Your task to perform on an android device: View the train status. so that I can start my preparation for the journey.
Image 0: 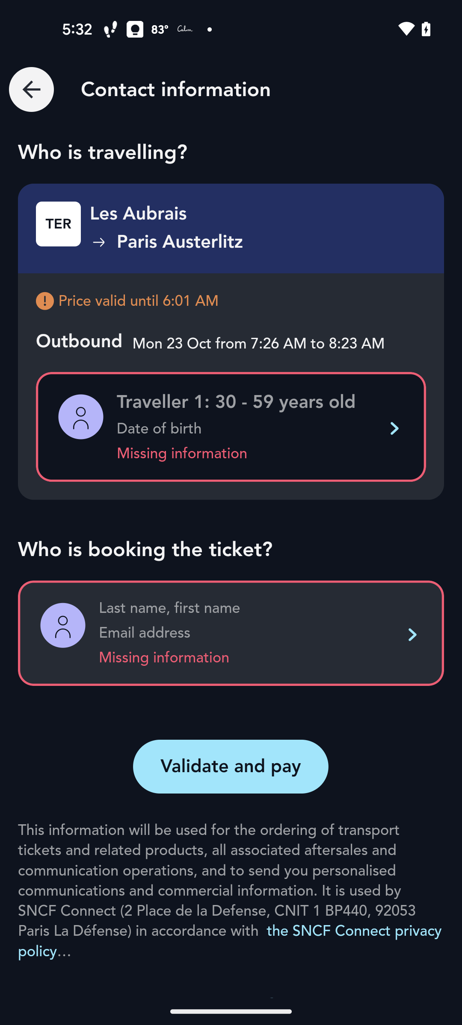
Go back to the previous screen
Step 0: press back button
Image 1: 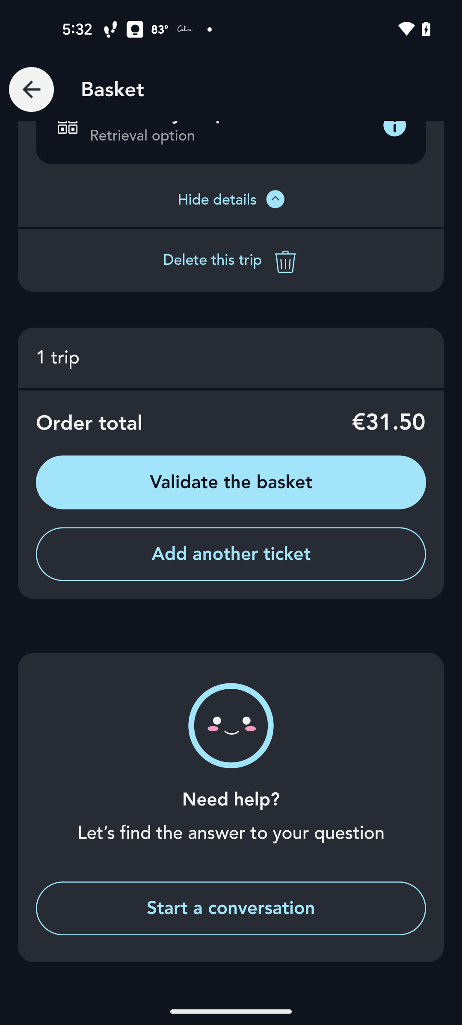
Go back to the previous screen
Step 1: press back button
Image 2: 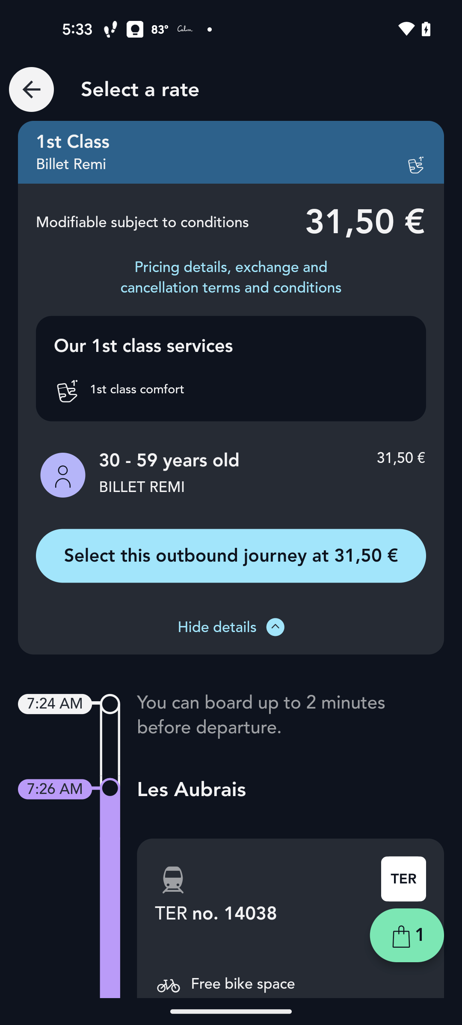
Scroll down to view more
Step 2: scroll down